Your task to perform on an android device: Our friends' planned get-together has been postponed due to the reason, and the new date is September 30th, thus I'd like to update this on the calendar event.
Image 0: 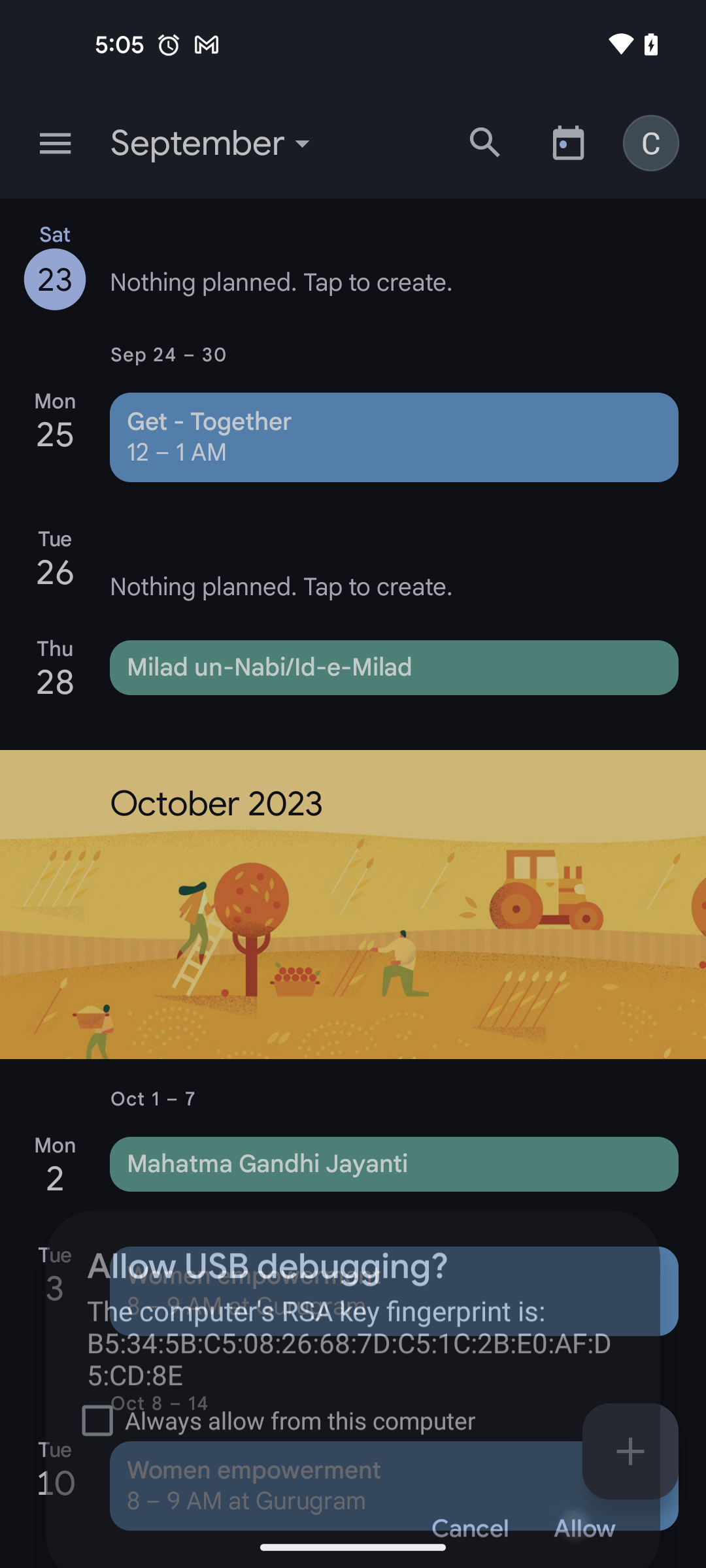
click on the event
Step 0: click (394, 437)
Image 1: 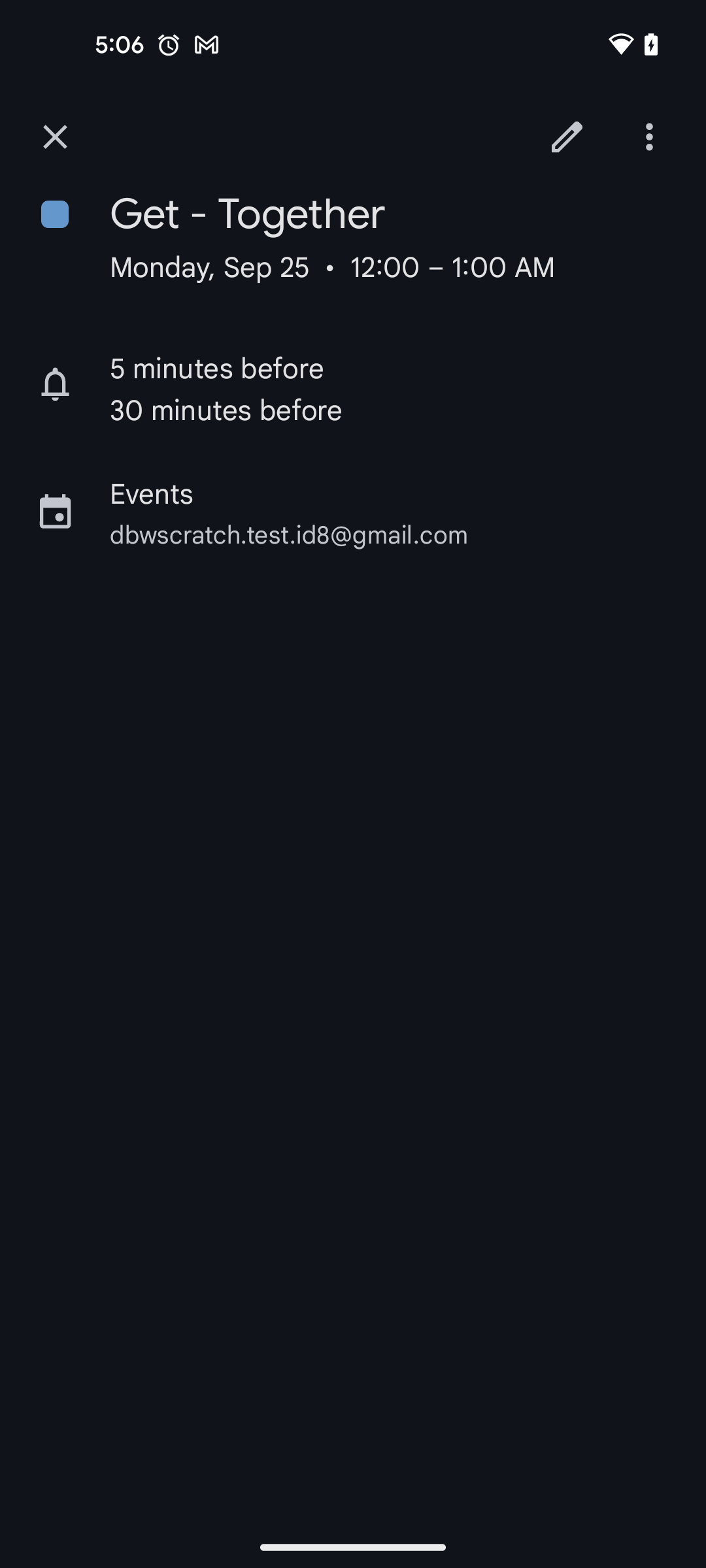
click on the edit icon at the top right side of the screen
Step 1: click (567, 137)
Image 2: 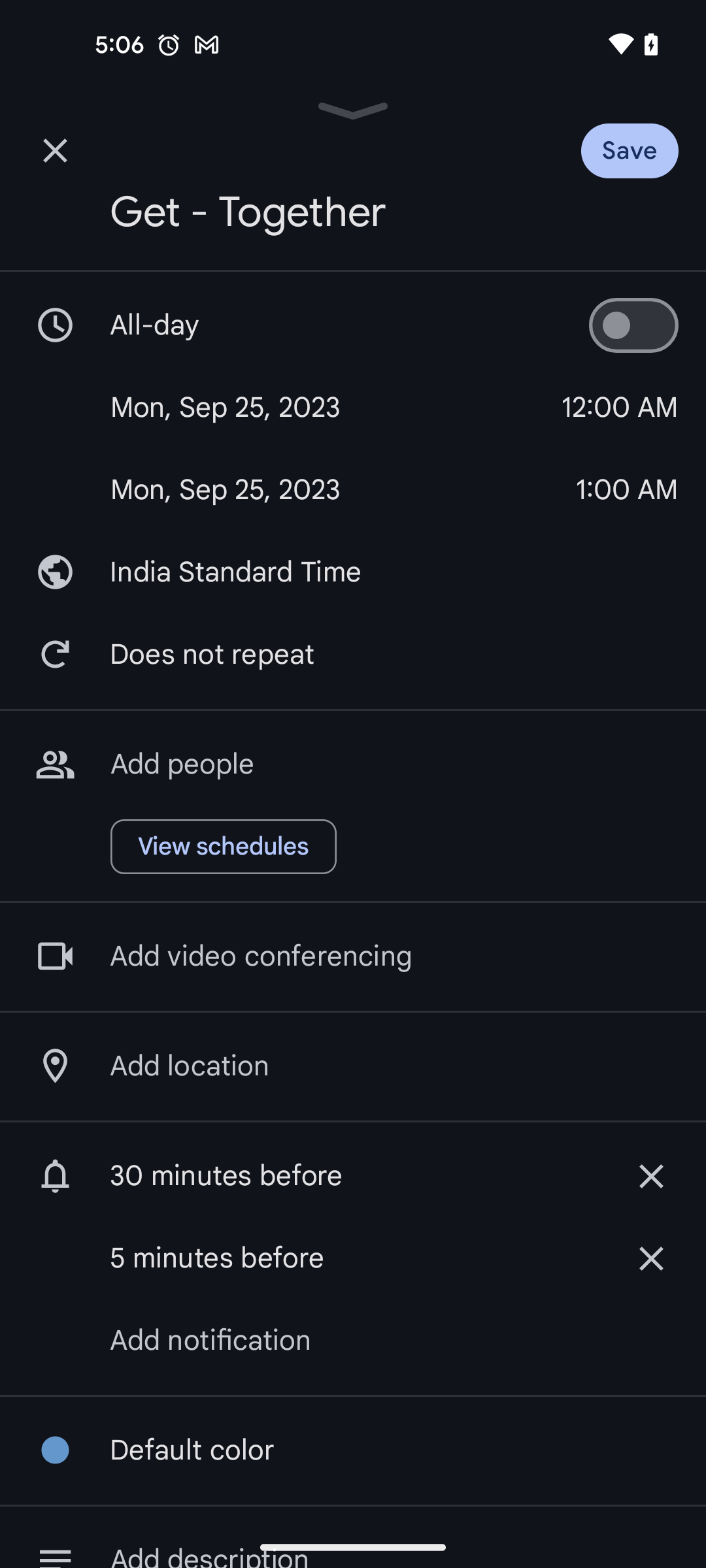
click on the date
Step 2: click (335, 407)
Image 3: 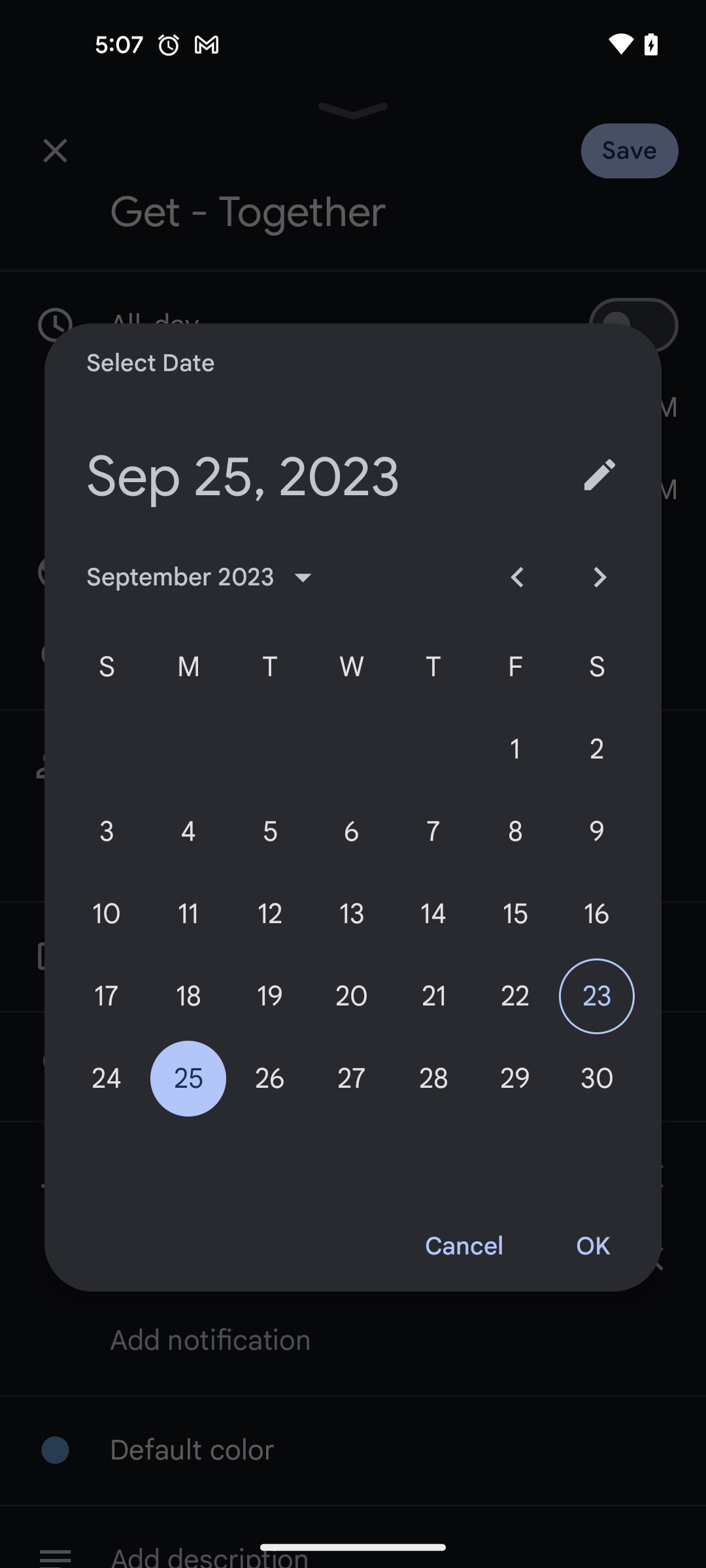
select the date 30th September
Step 3: click (596, 1078)
Image 4: 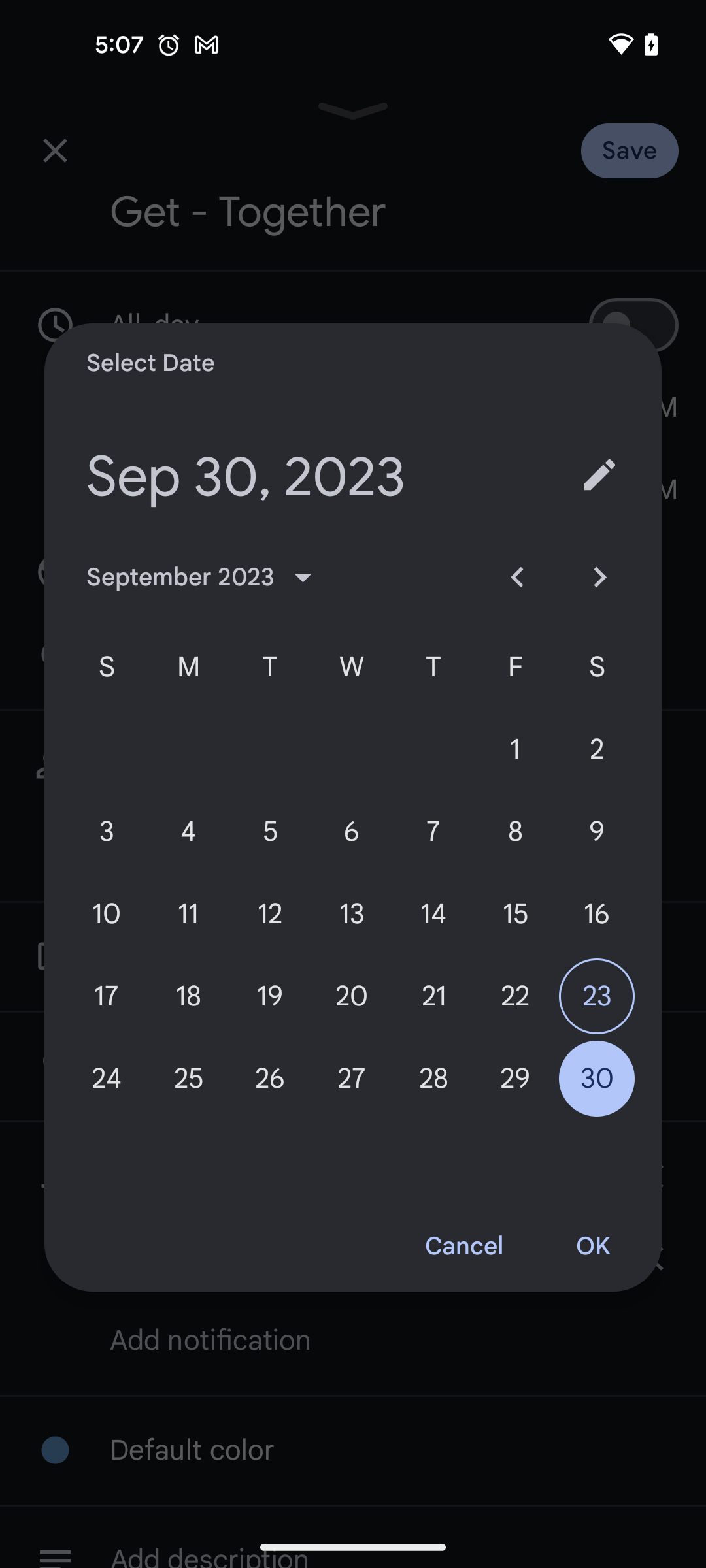
click on the OK option
Step 4: click (592, 1247)
Image 5: 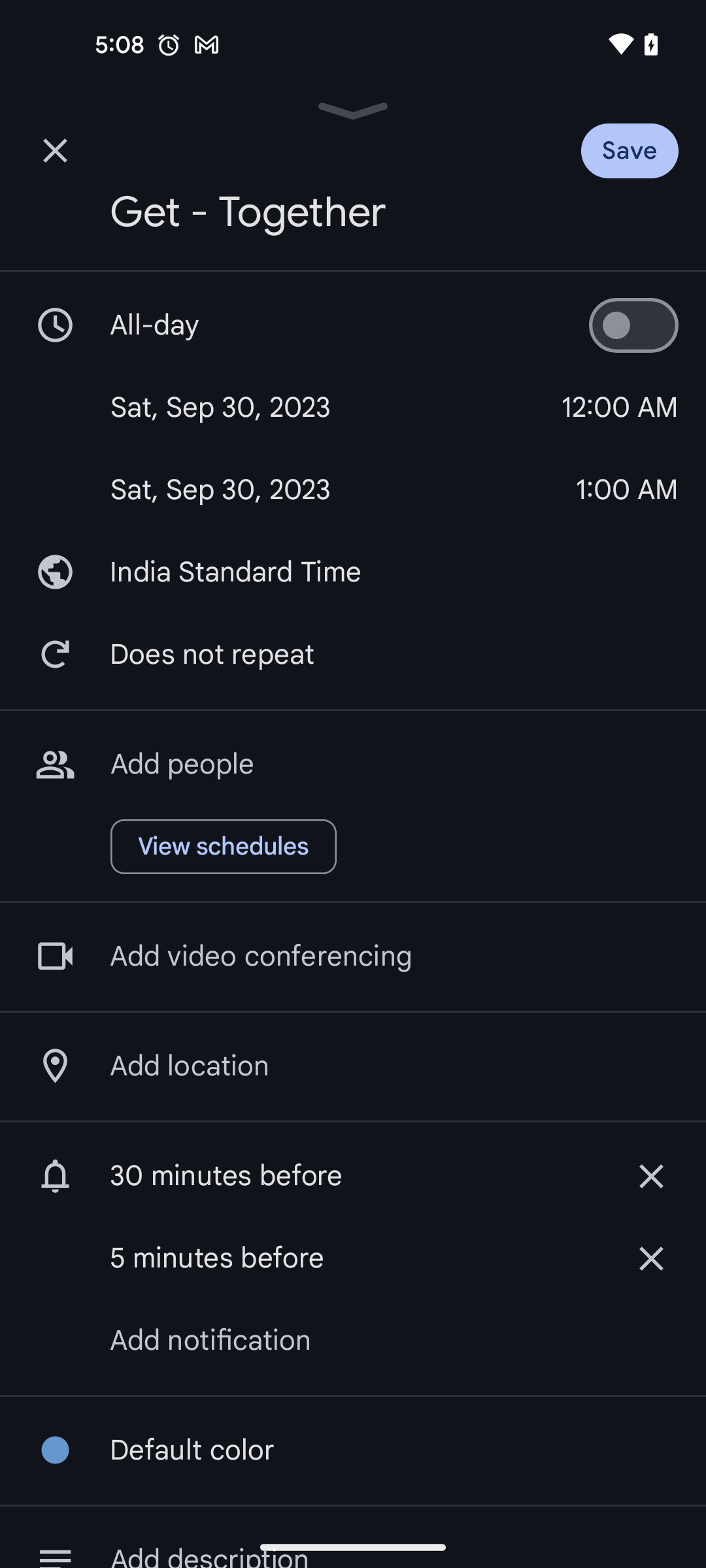
click on the Save button at the top right corner of the screen
Step 5: click (658, 142)